Your task to perform on an android device: Set an alarm for lunch at 1 pm for weekdays
Image 0: 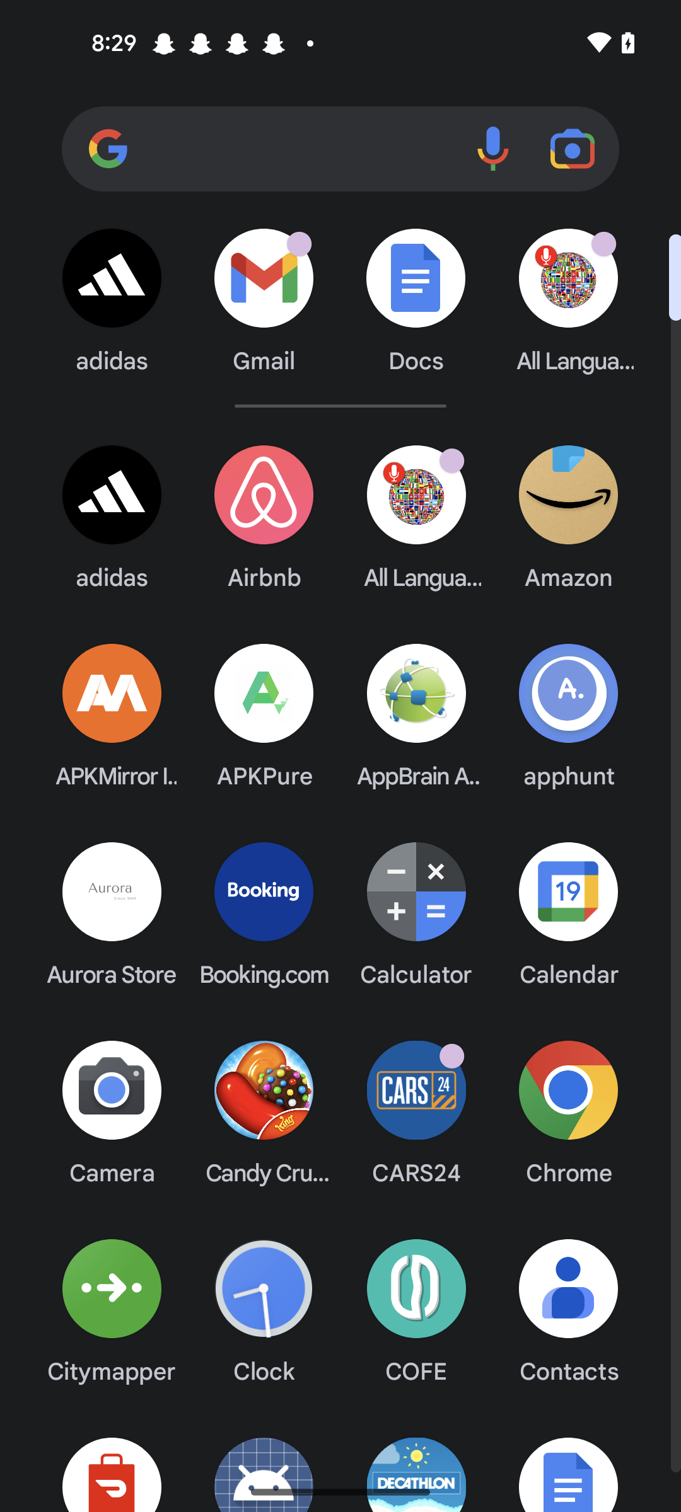
open the Clock app
Step 0: open app "Clock"
Image 1: 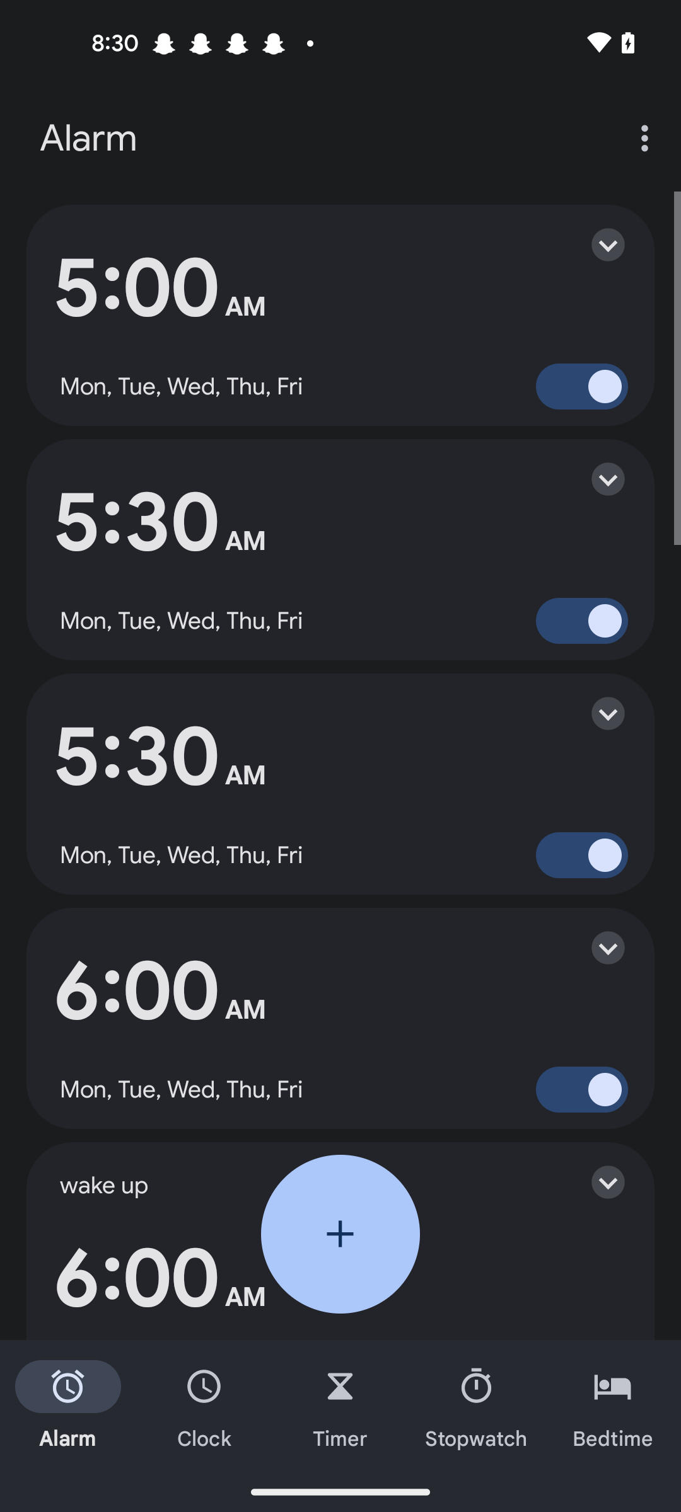
Click on the Add button of the screen 
Step 1: click (340, 1234)
Image 2: 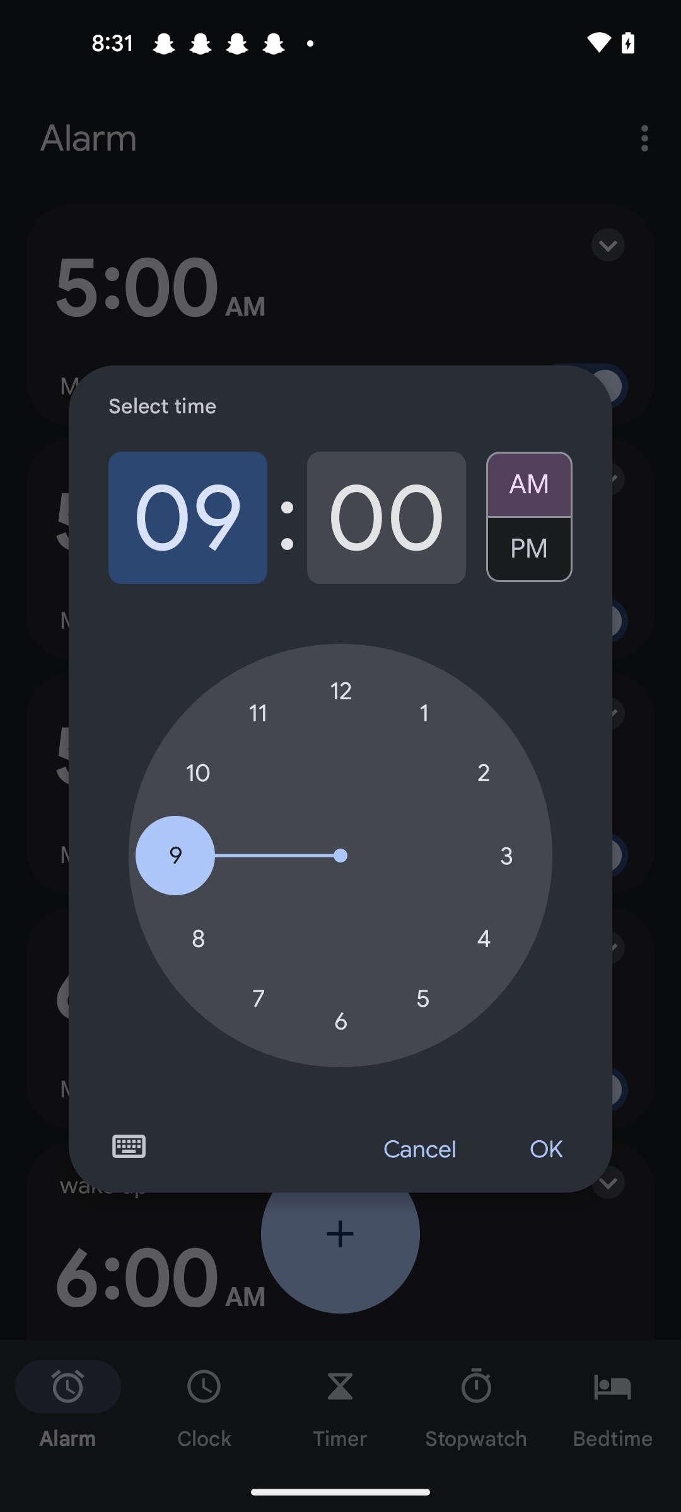
Set hours to 1
Step 2: click (424, 713)
Image 3: 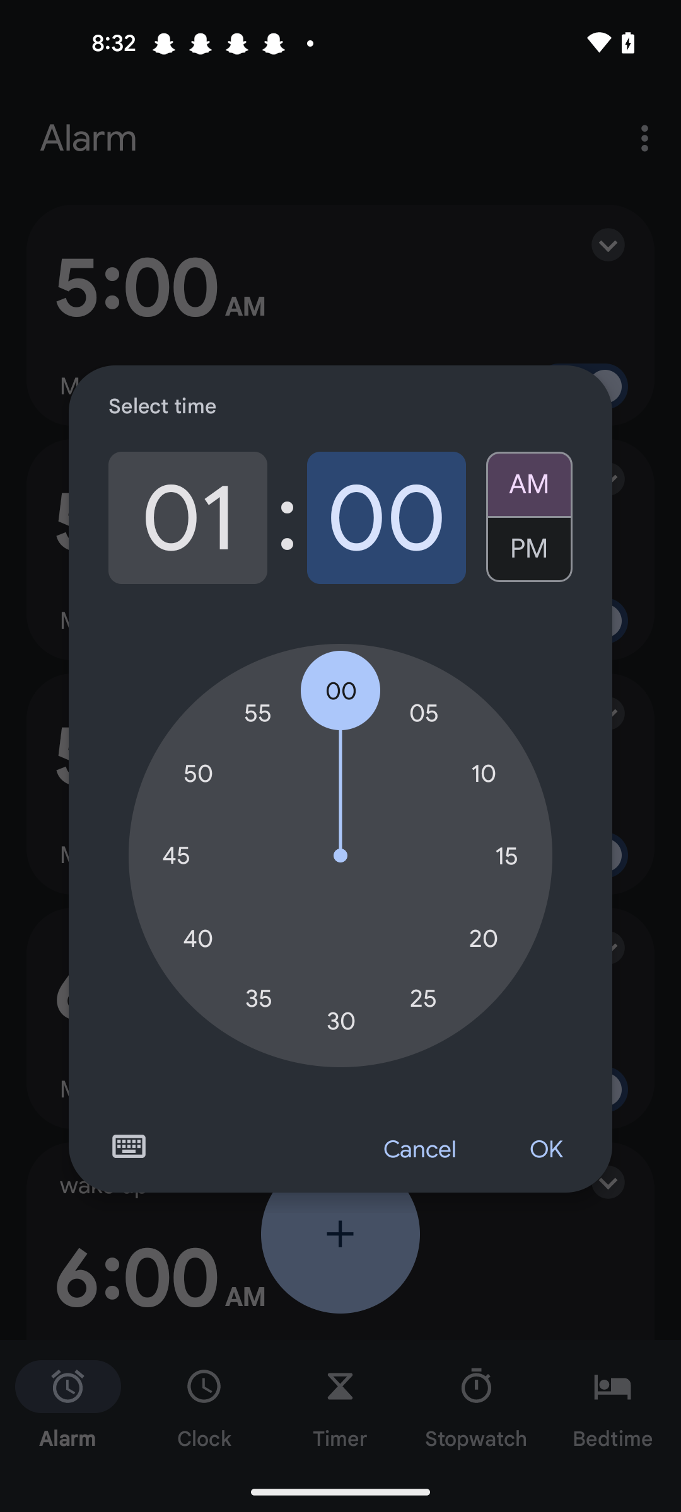
Select the PM option of the screen 
Step 3: click (529, 556)
Image 4: 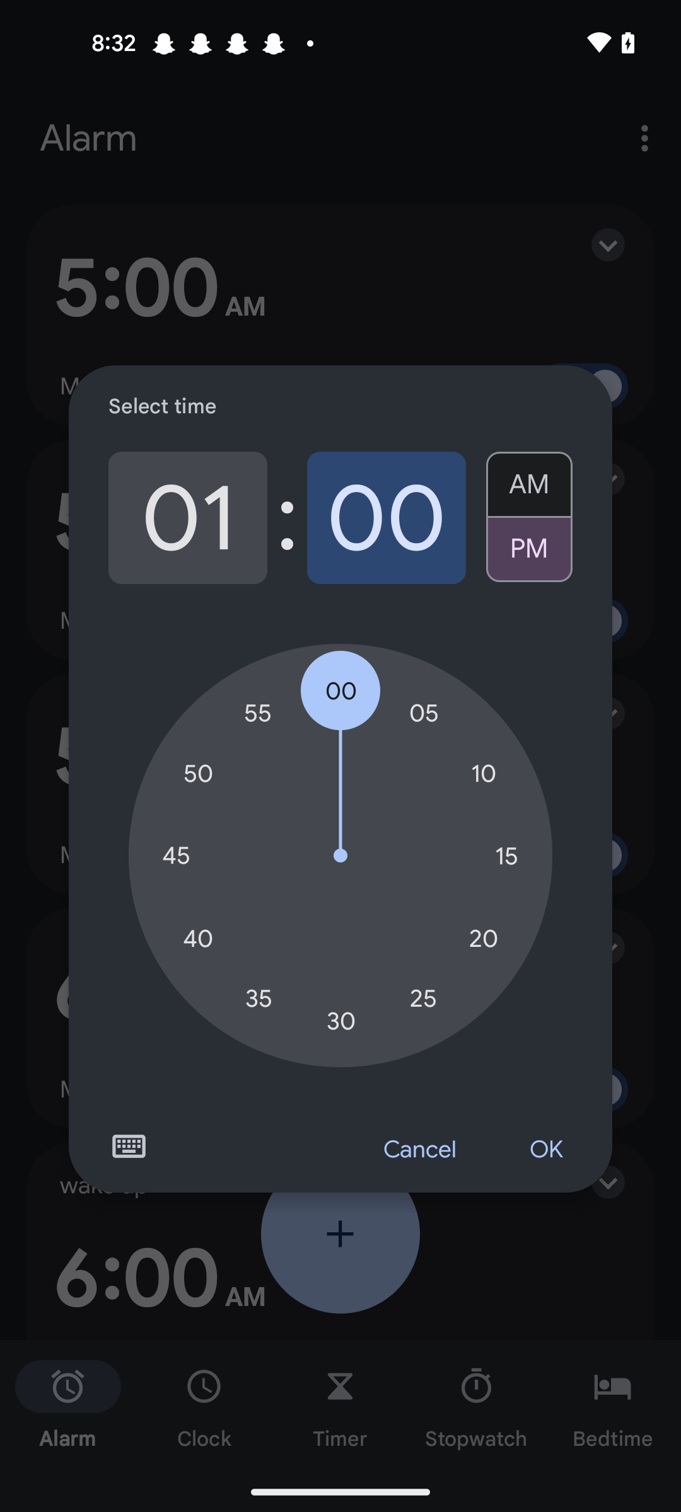
Click on the Ok button of the screen 
Step 4: click (545, 1150)
Image 6: 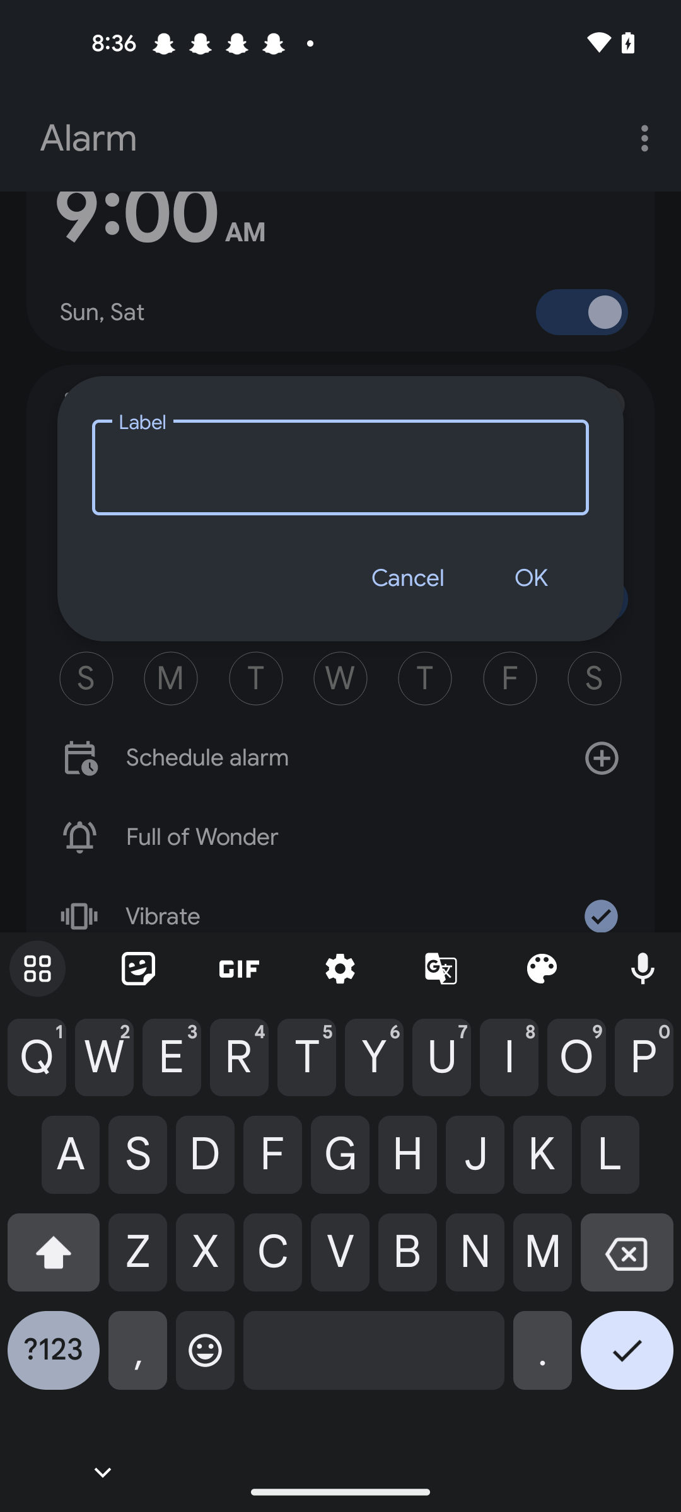
Enter name as Lunch 
Step 6: type "Lunch"
Image 7: 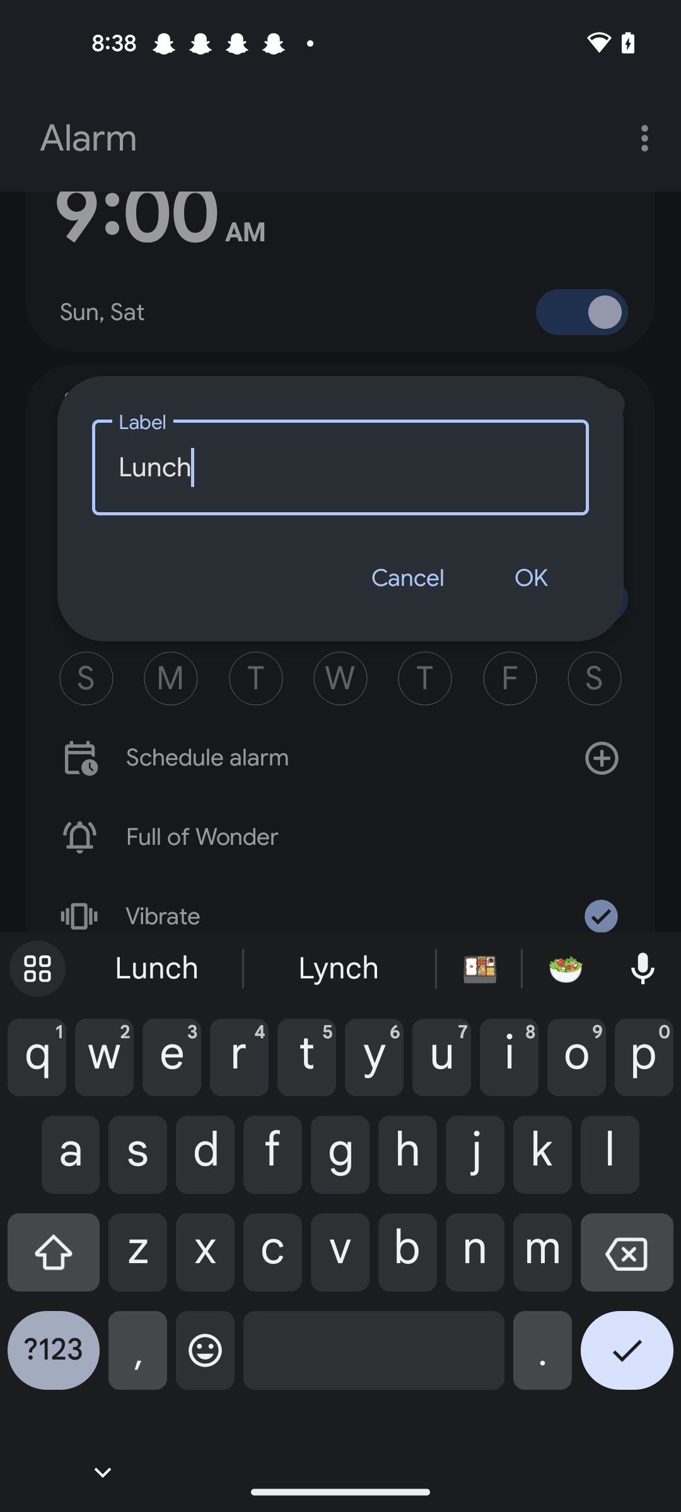
Click on the ok  button
Step 7: click (530, 578)
Image 8: 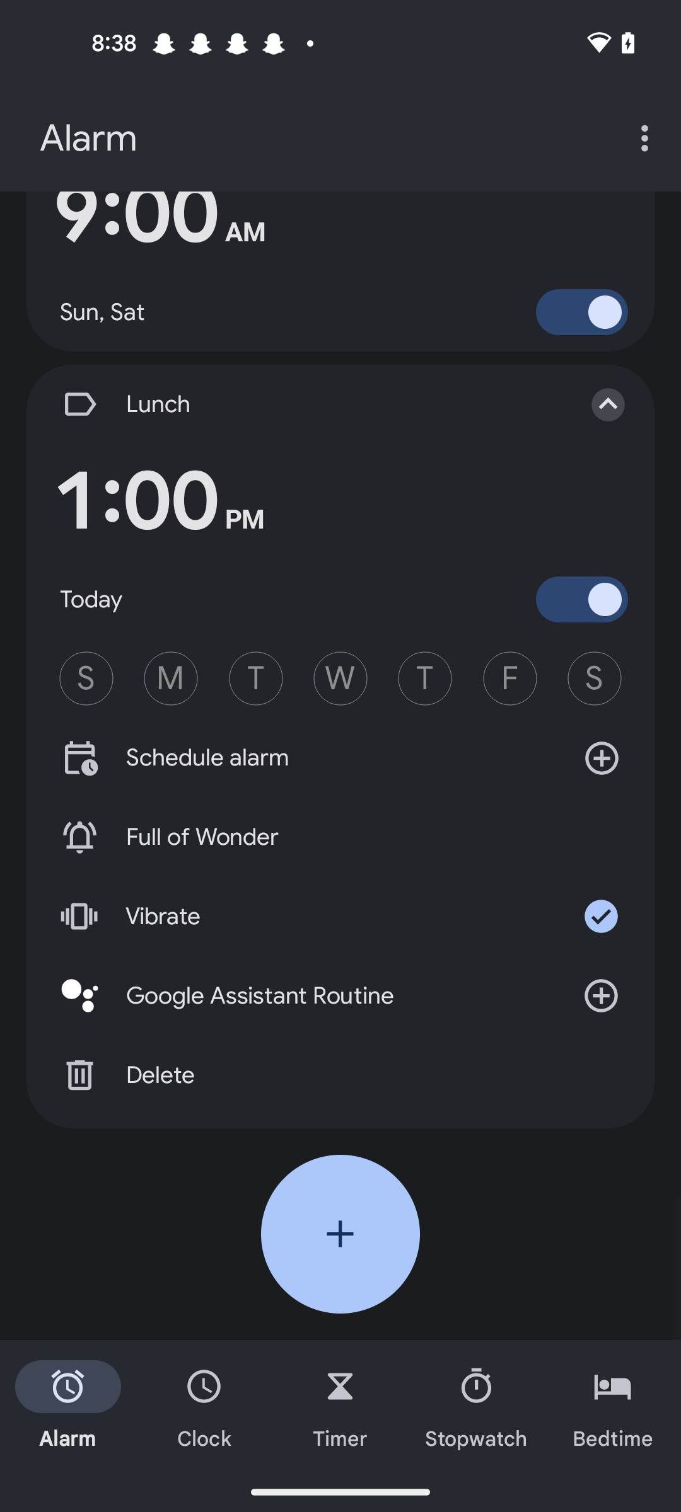
Select the weekdays like Monday to Friday 
Step 8: click (171, 679)
Image 9: 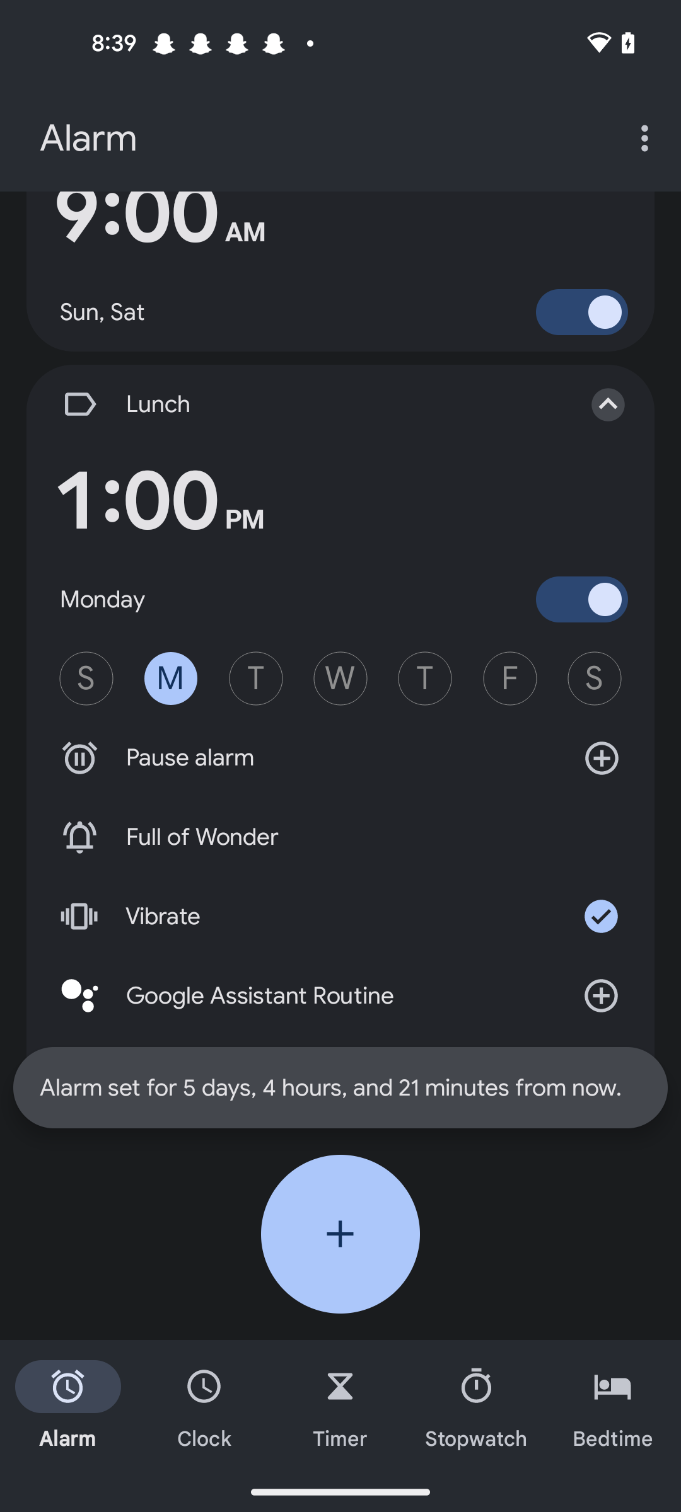
Select the weekdays like Monday to Friday 
Step 9: click (256, 679)
Image 10: 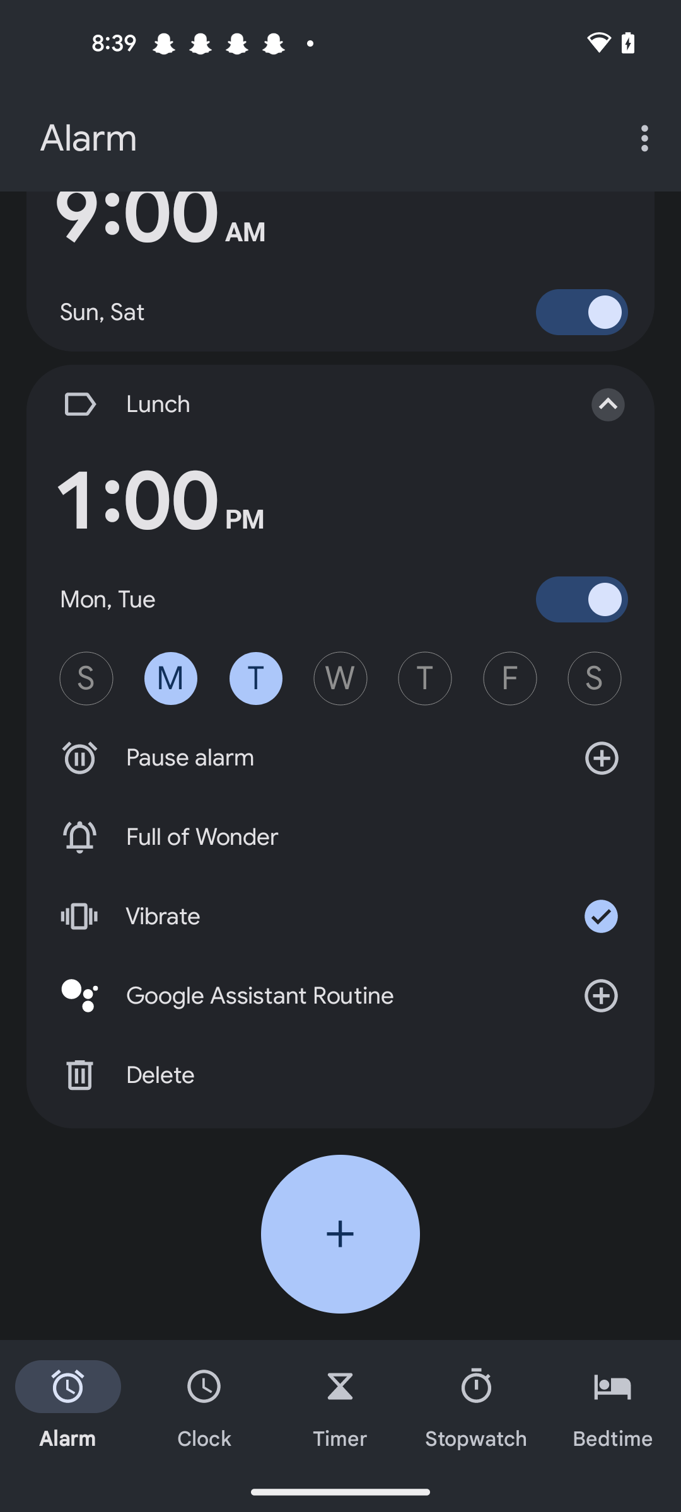
Select the weekdays like Monday to Friday 
Step 10: click (340, 679)
Image 12: 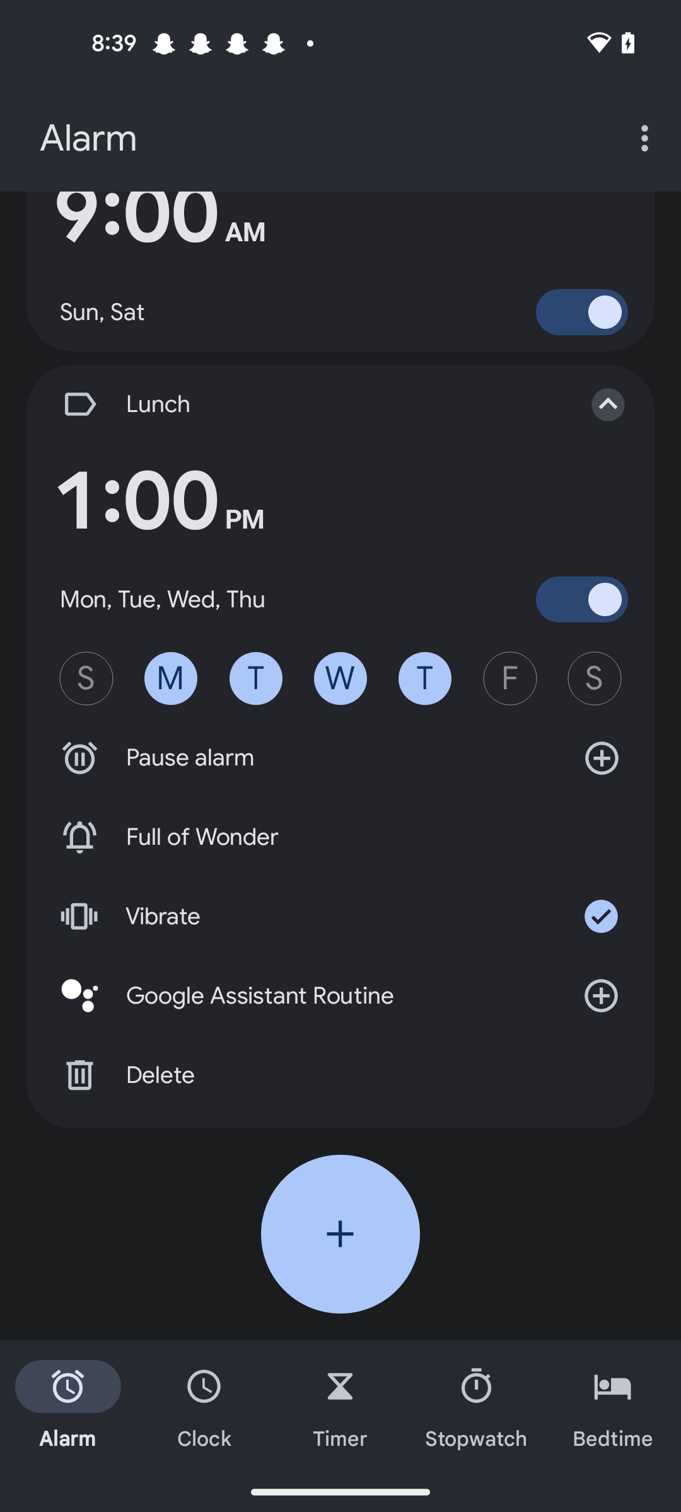
Select the weekdays like Monday to Friday 
Step 12: click (509, 679)